Your task to perform on an android device: There is an untitled recording in my Recorder app; change the untitled to a music recording.
Image 0: 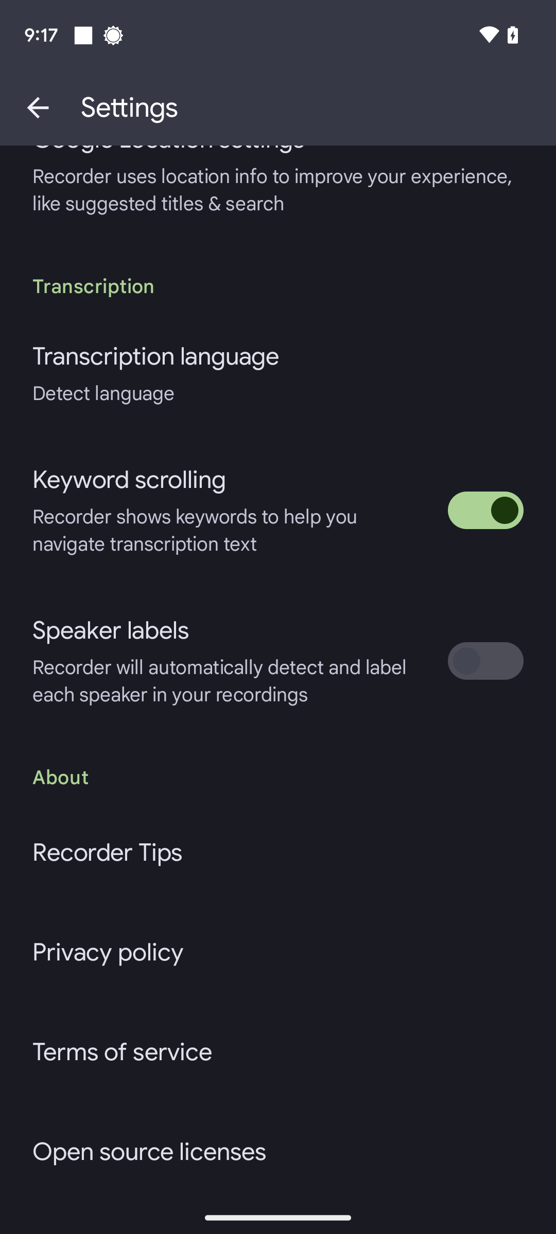
Go back to the home screen of the app.
Step 0: press back button
Image 1: 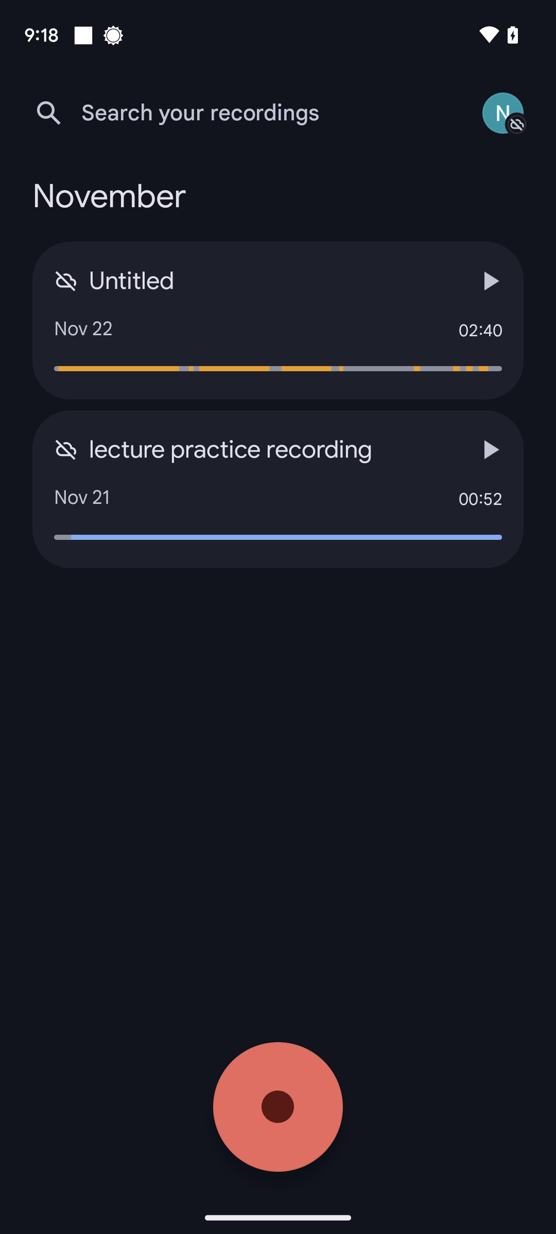
Click on the Untitled recording.
Step 1: click (239, 329)
Image 2: 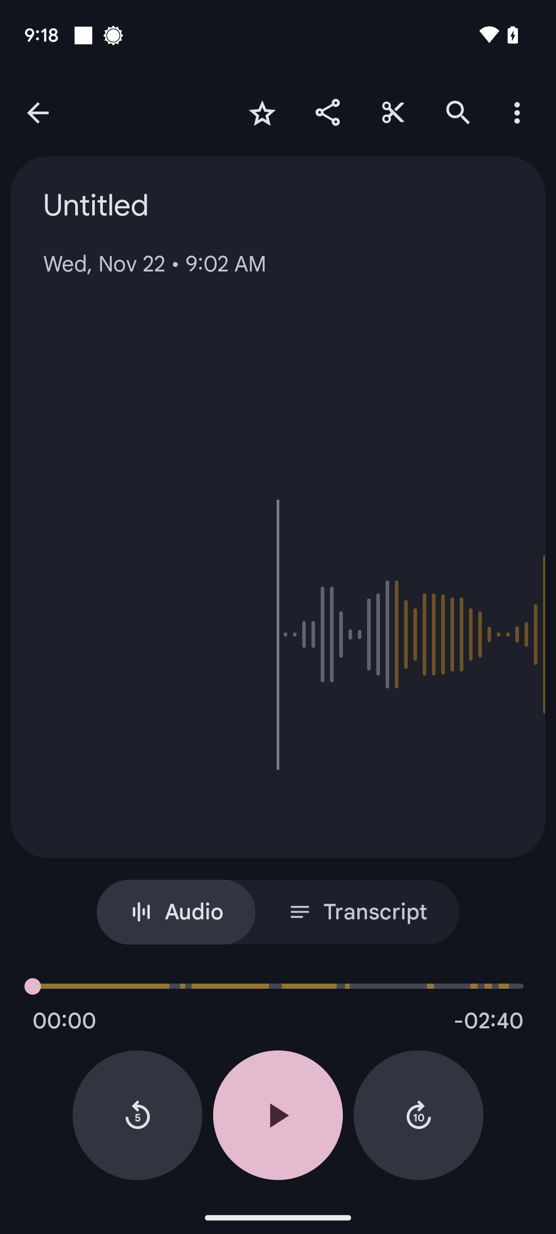
Click on title-Untitled.
Step 2: click (277, 216)
Image 3: 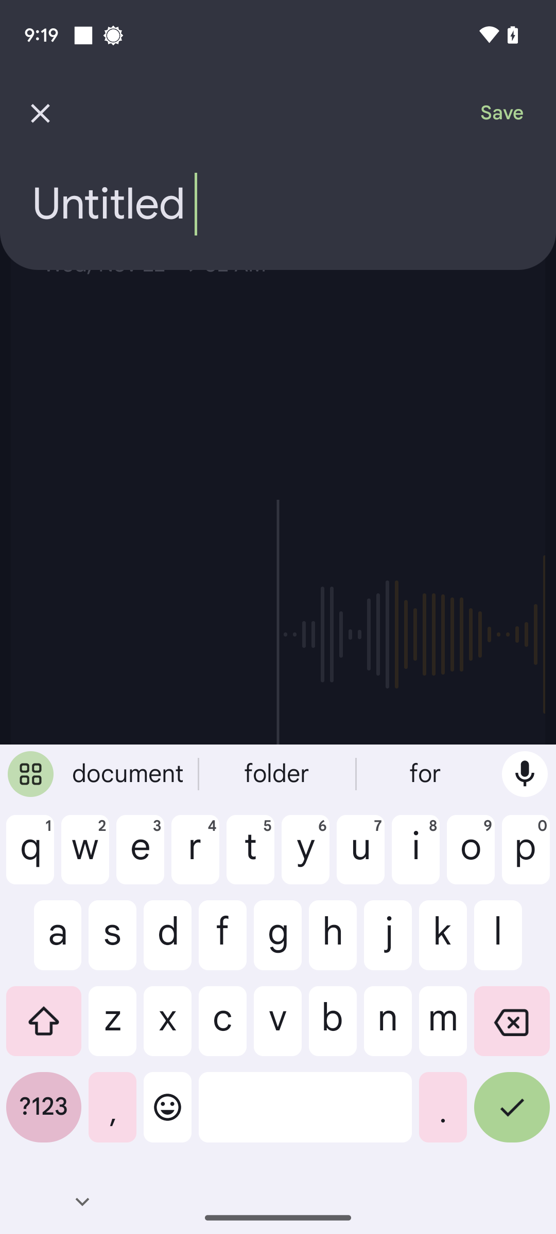
Type in Music recording.
Step 3: type "Music recording"
Image 4: 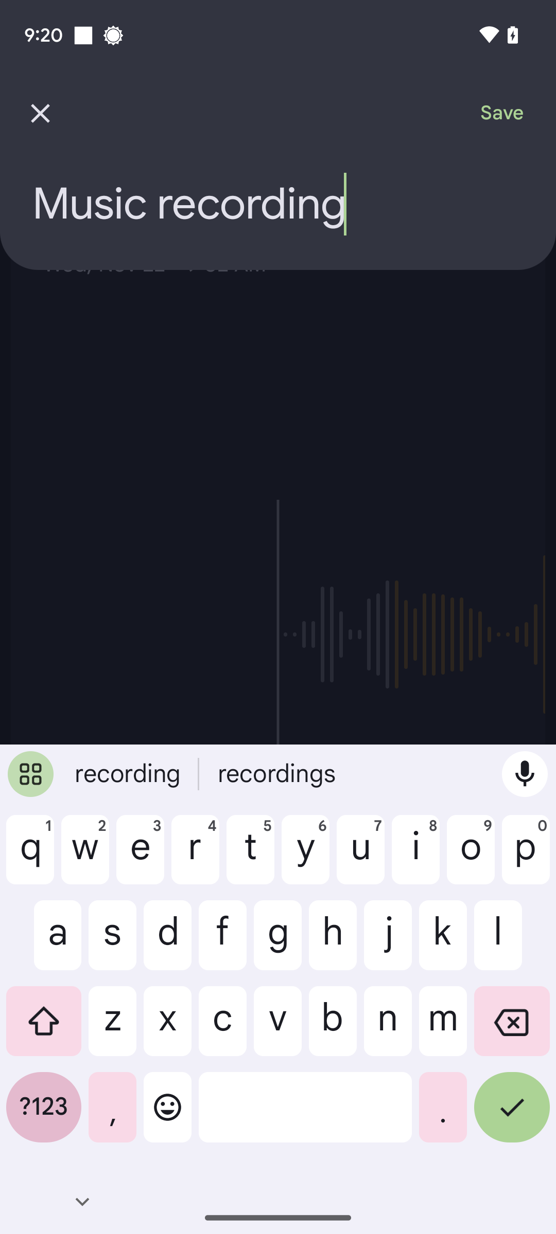
Click on save at the top-right of the screen.
Step 4: click (491, 113)